Your task to perform on an android device: In the redfin app, Search the residential apartments in Los Angeles
Image 1: 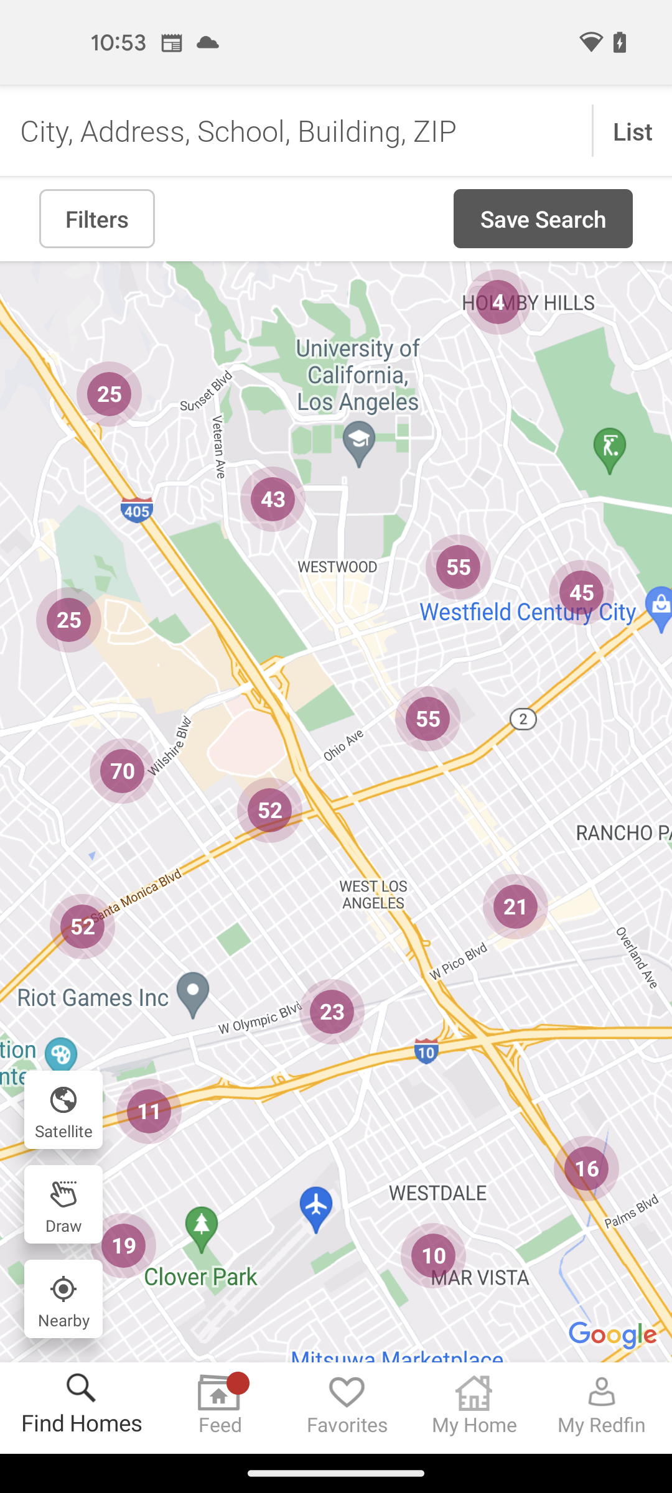
Click on the search bar at the top of the screen
Step 1: click (302, 131)
Image 2: 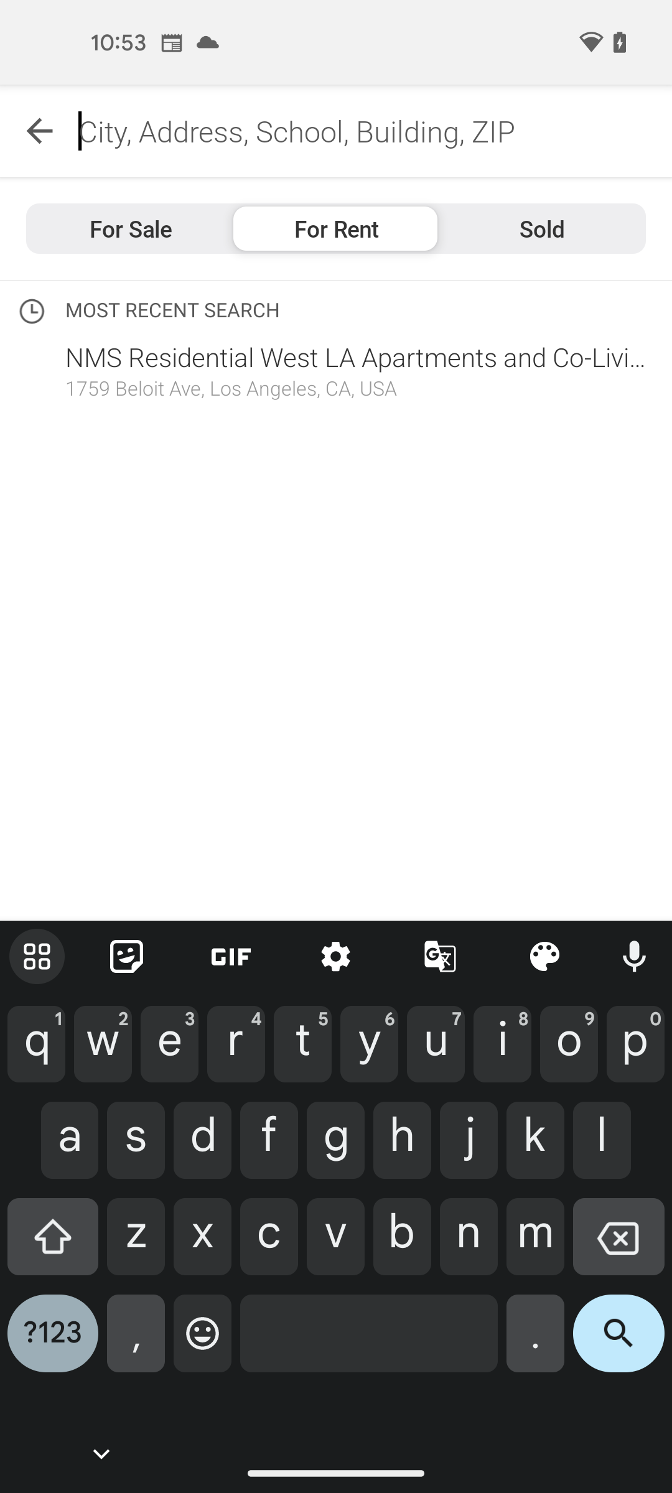
Search for residential apartments in Los Angeles
Step 2: type "Residential apartments in Los Angeles"